Your task to perform on an android device: I'd like to add a snake plant to my garden so that I can follow plant health and growth via the Leafsnap app.
Image 0: 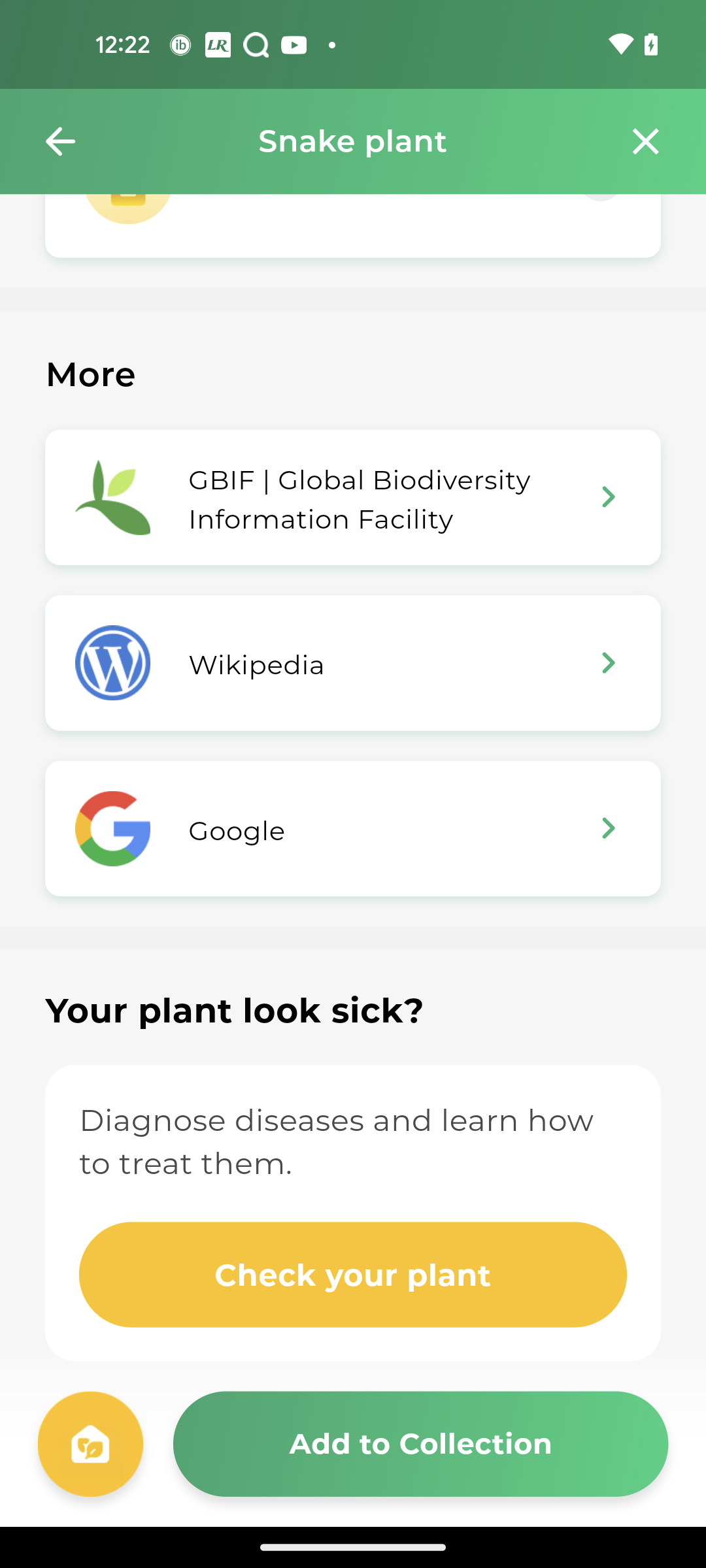
Click on the Add to Collection button
Step 0: click (420, 1444)
Image 1: 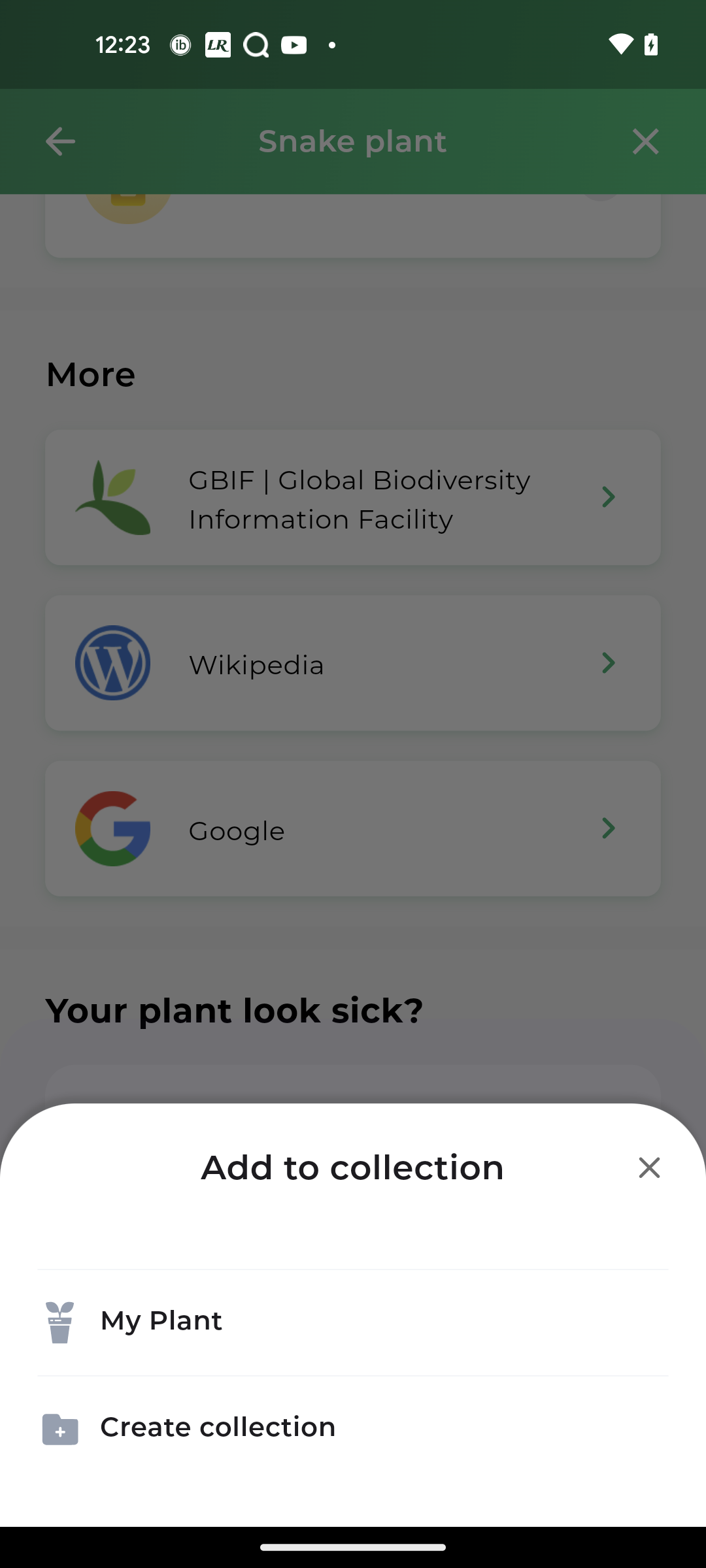
Click on my Plant
Step 1: click (352, 1322)